Your task to perform on an android device: Open the TickTick app and create a task for French Class today at 5:15 PM.
Image 0: 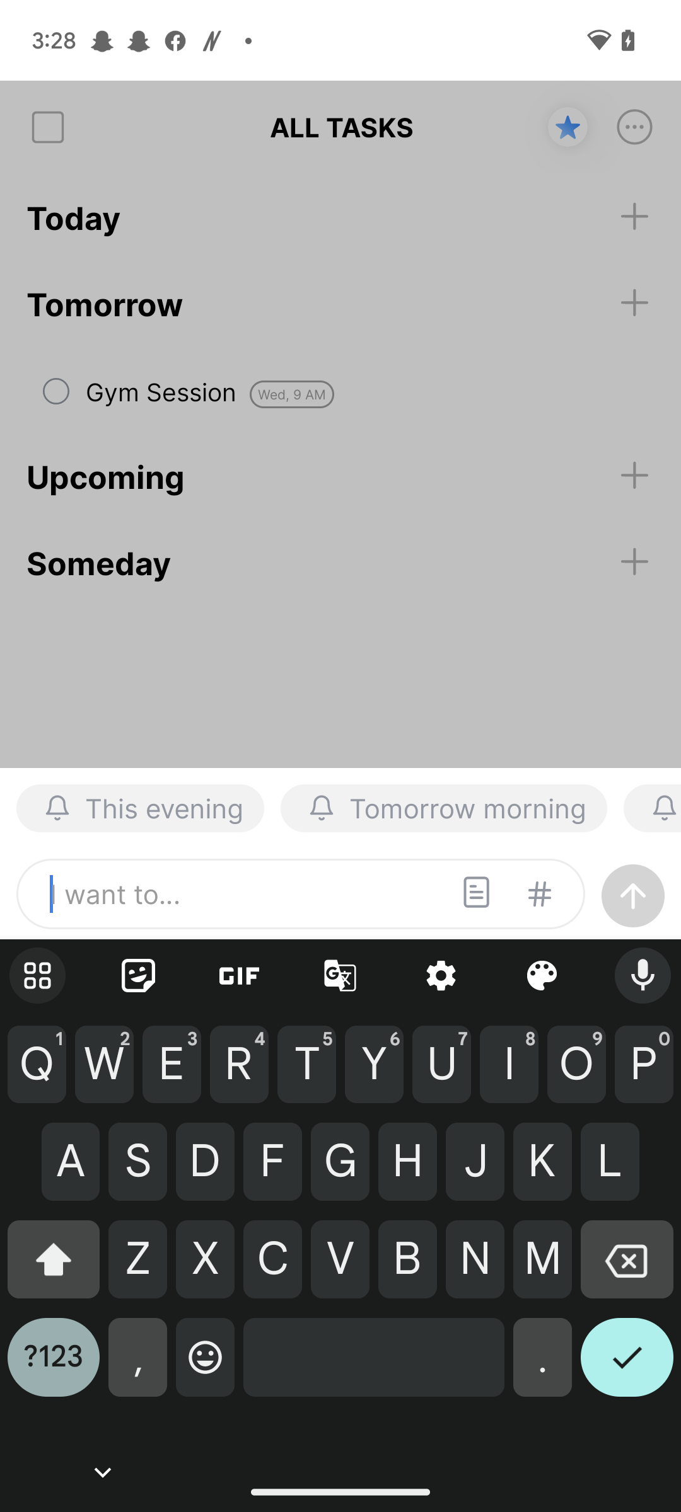
Open the TickTick app 
Step 0: open app "TickTick"
Image 1: 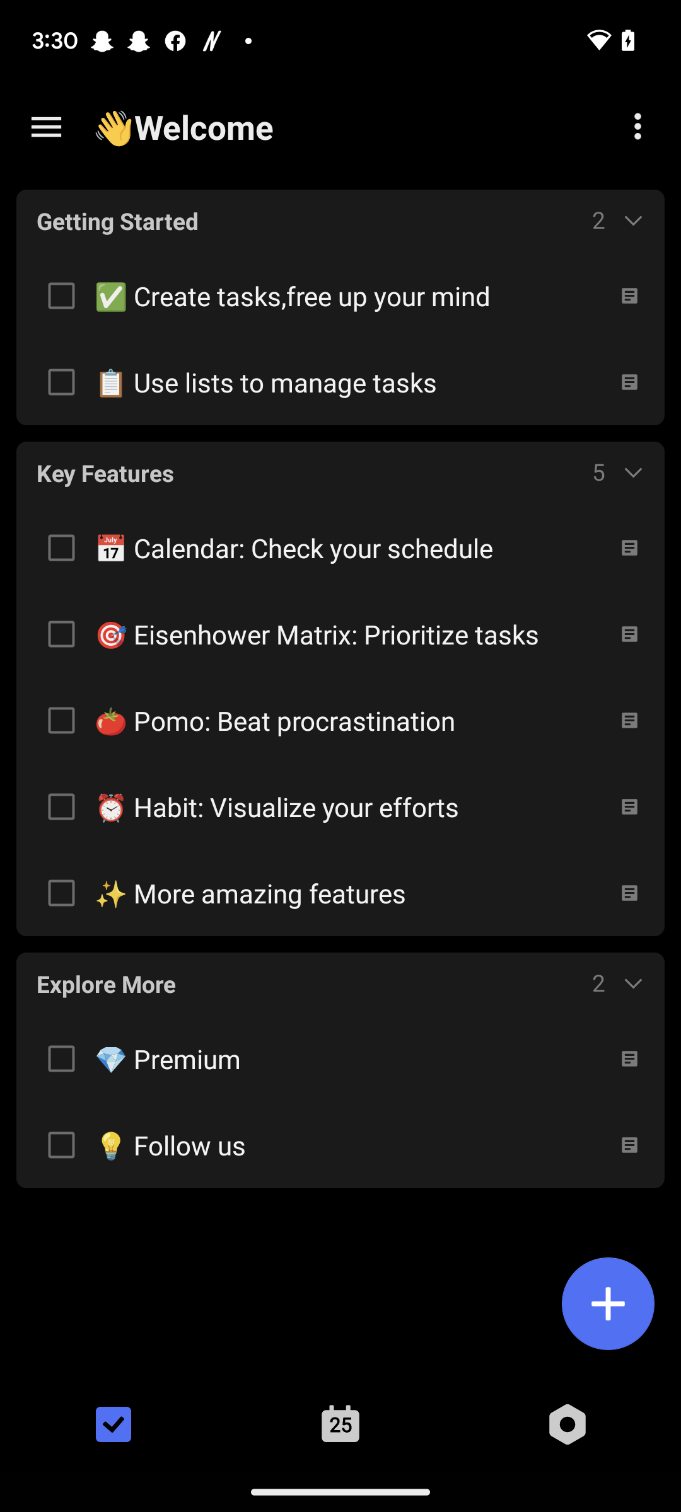
Click on the + icon at the bottom of the screen
Step 1: click (608, 1303)
Image 2: 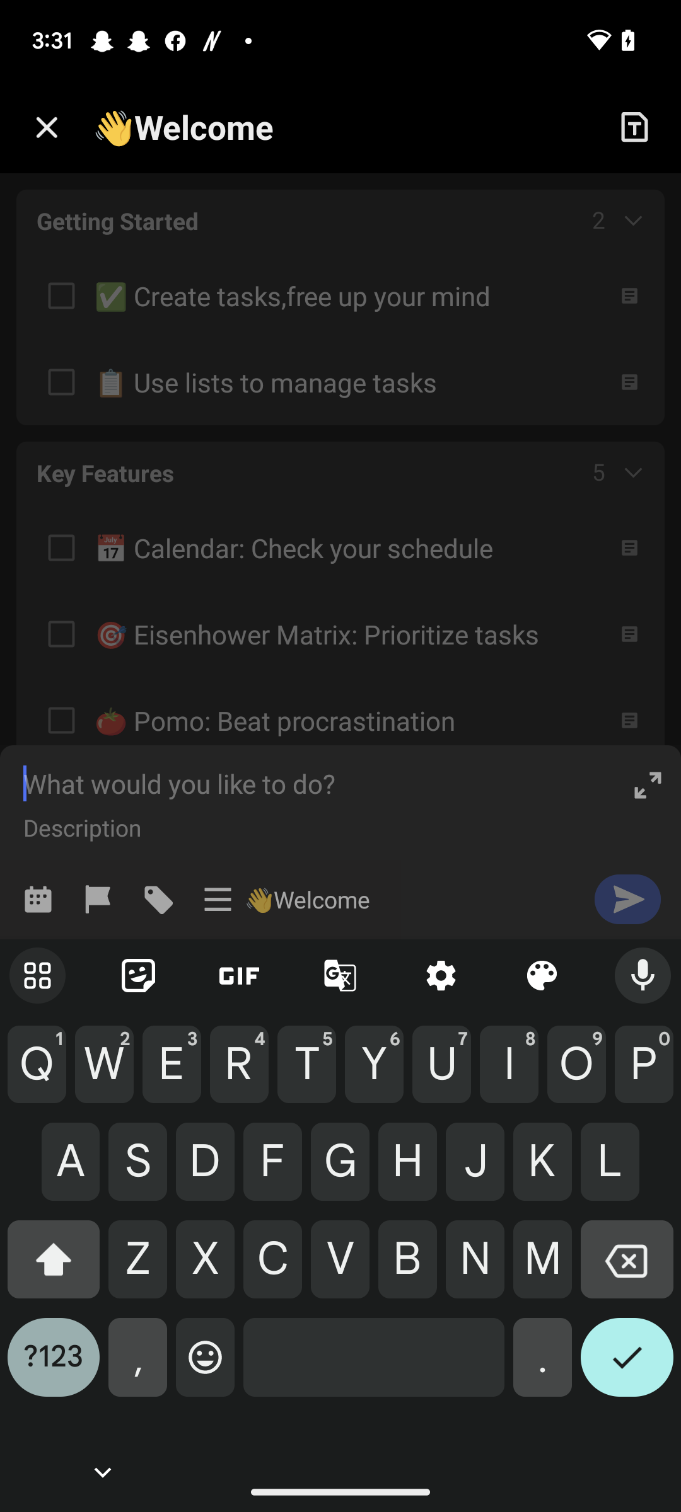
Enter the task name as French Class
Step 2: type "French Class"
Image 3: 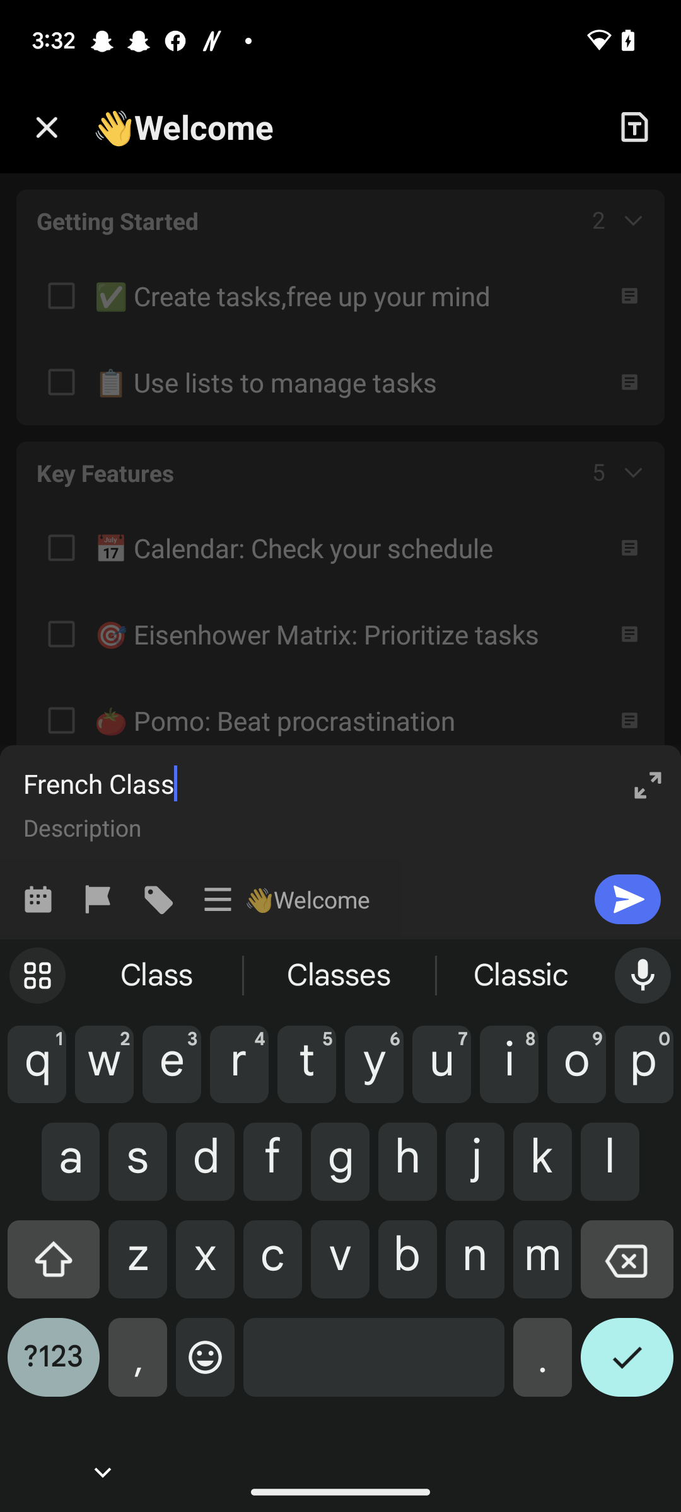
Click on the calendar icon 
Step 3: click (38, 898)
Image 4: 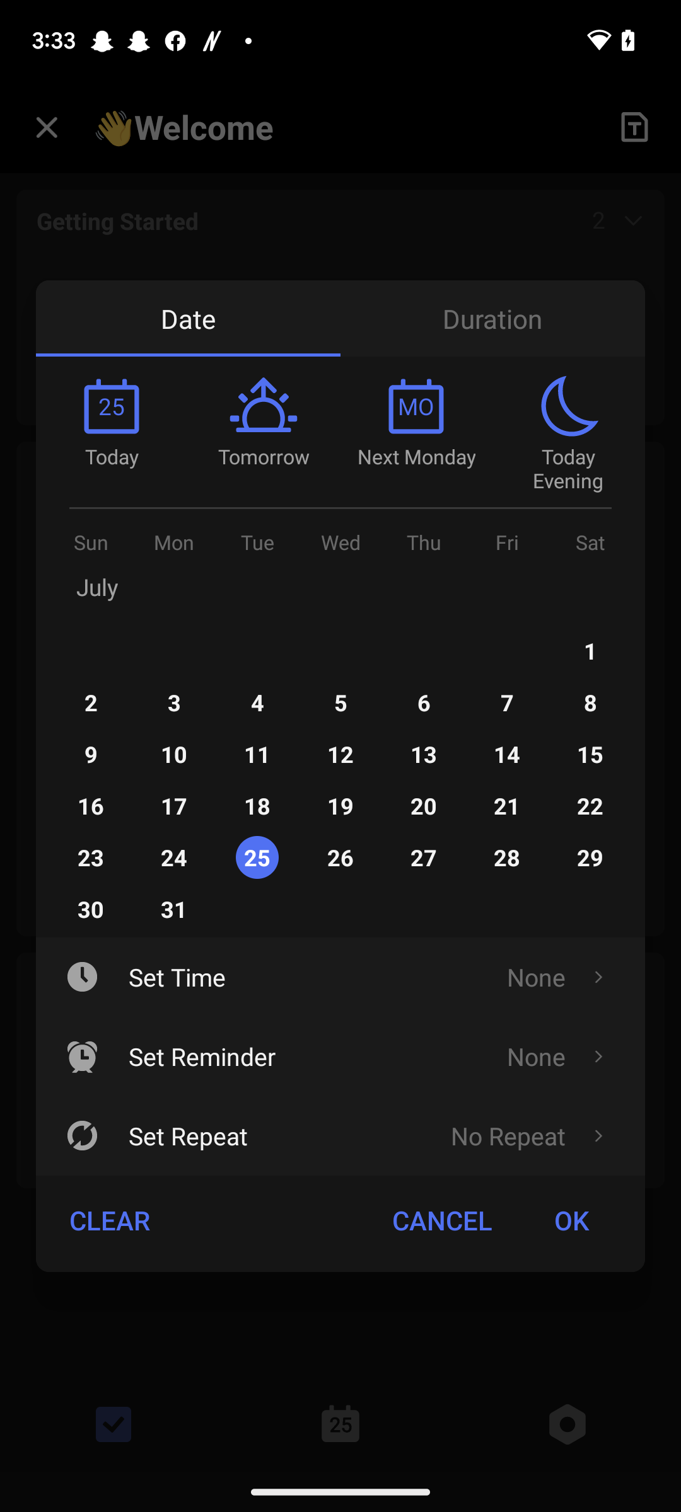
Click on the Set time option
Step 4: click (419, 976)
Image 5: 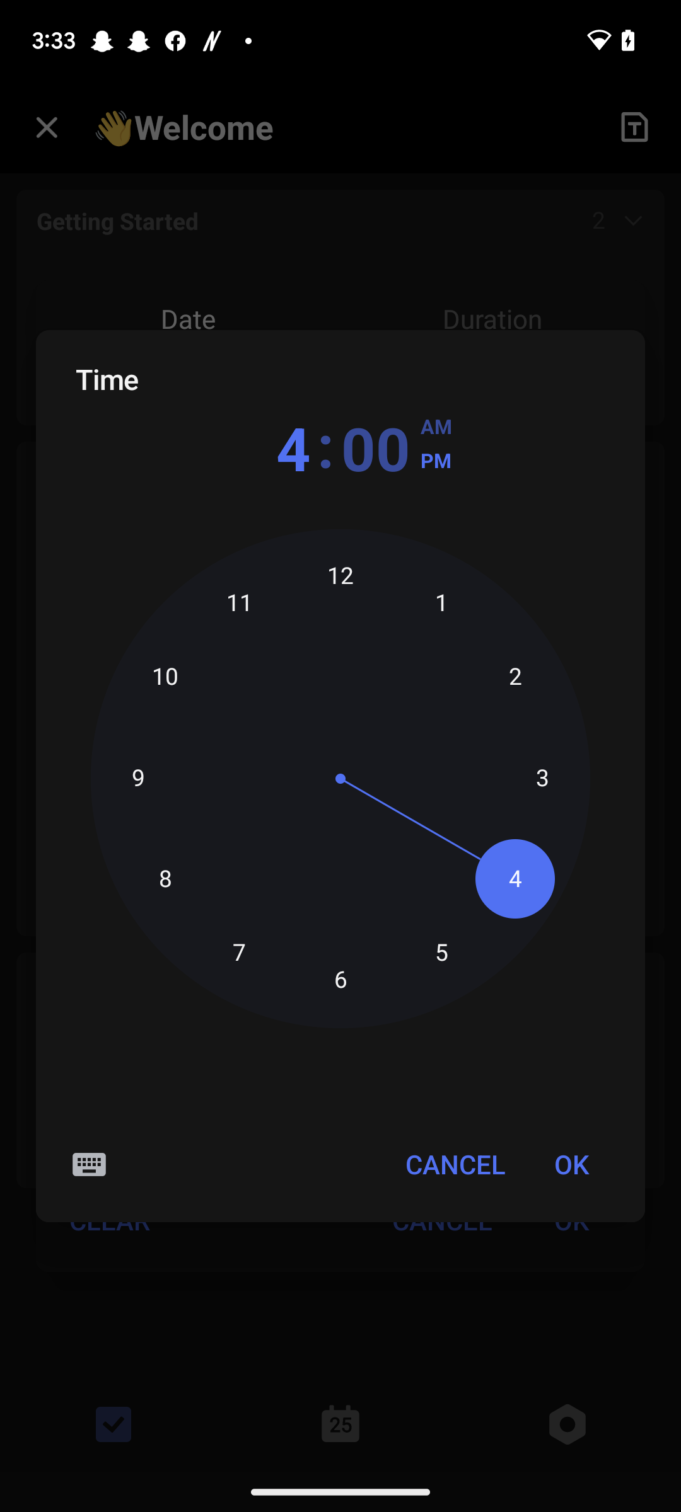
Set the hours as 5
Step 5: click (340, 802)
Image 6: 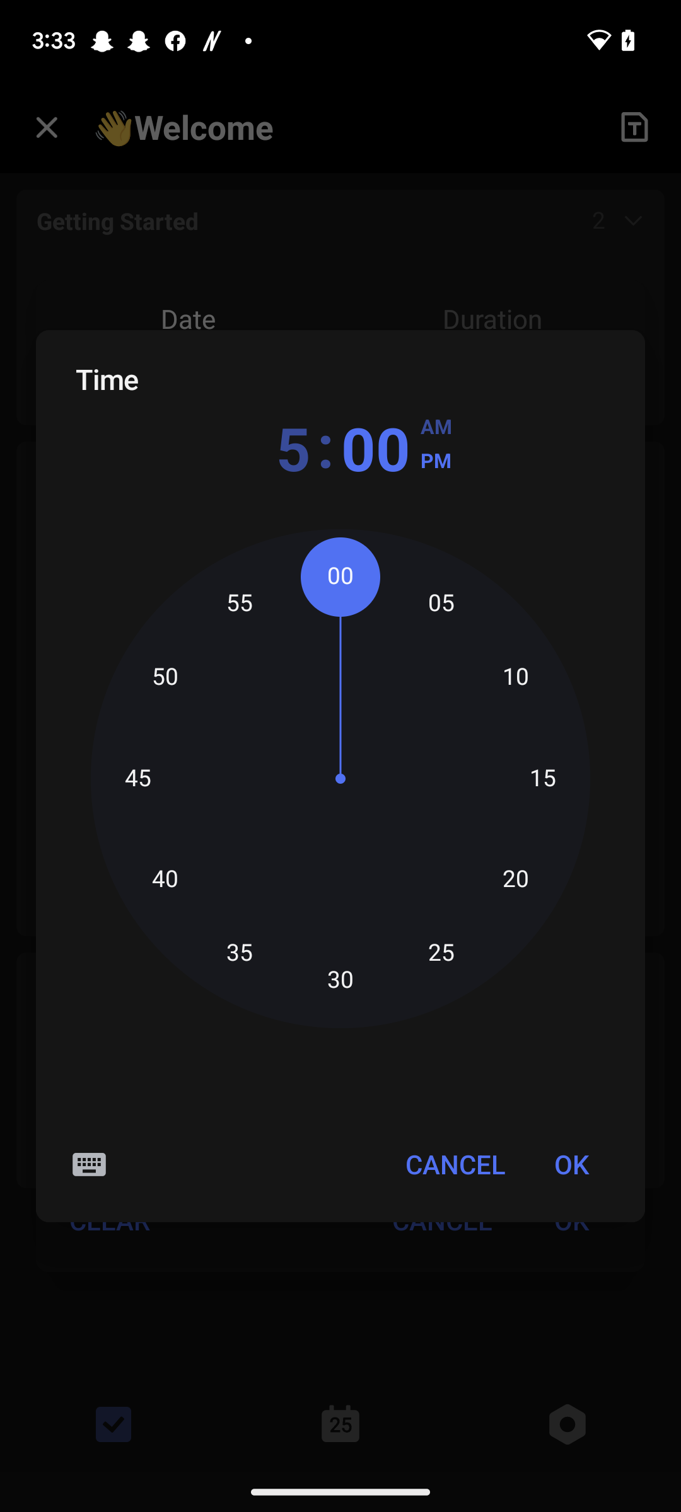
Set the minutes as 15
Step 6: click (340, 802)
Image 7: 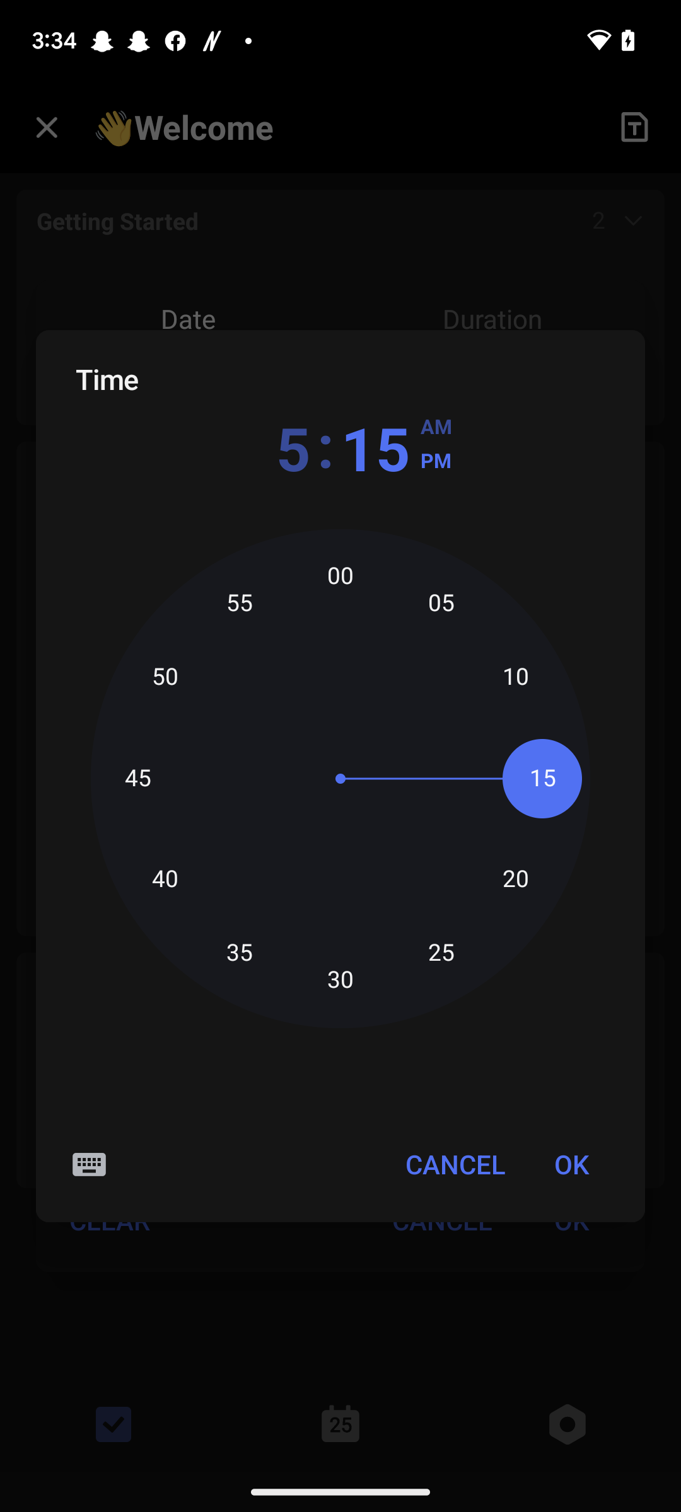
Click on the OK button
Step 7: click (571, 1164)
Image 8: 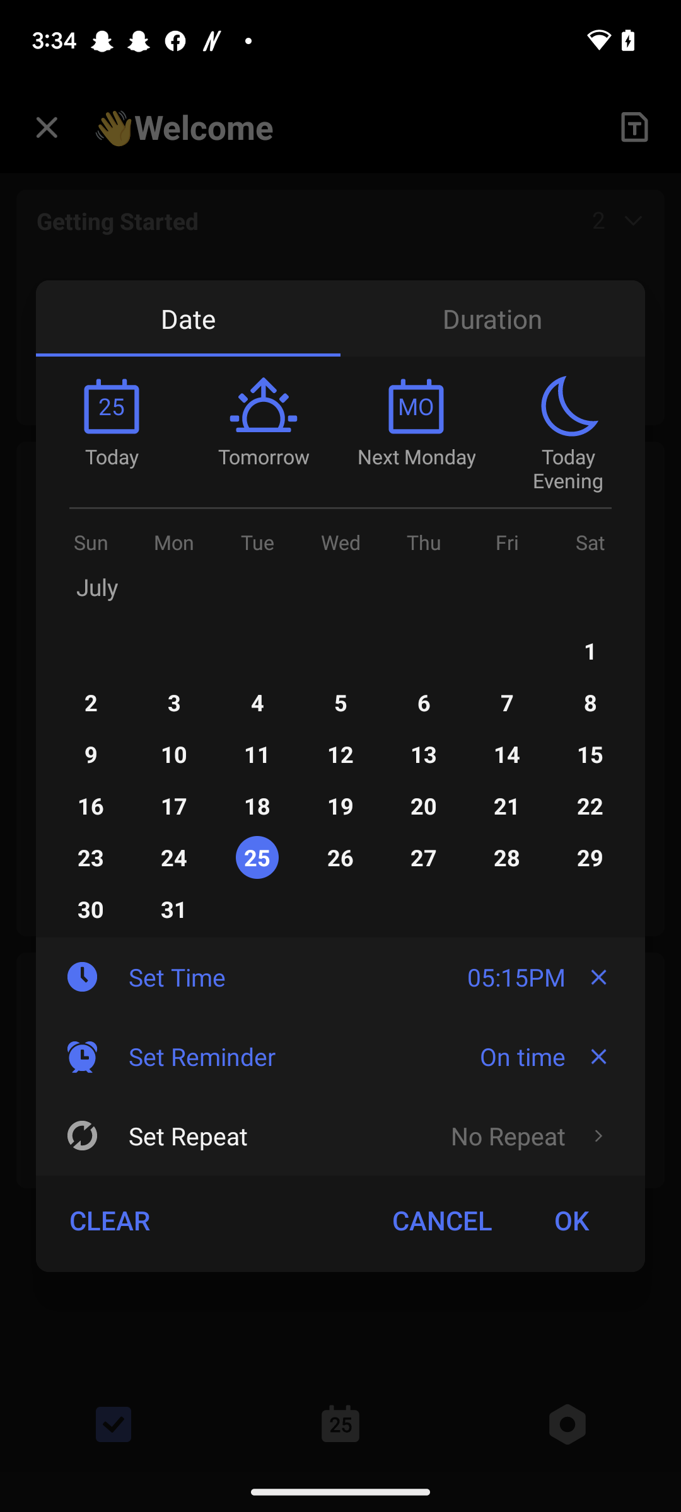
click on the OK button
Step 8: click (571, 1220)
Image 9: 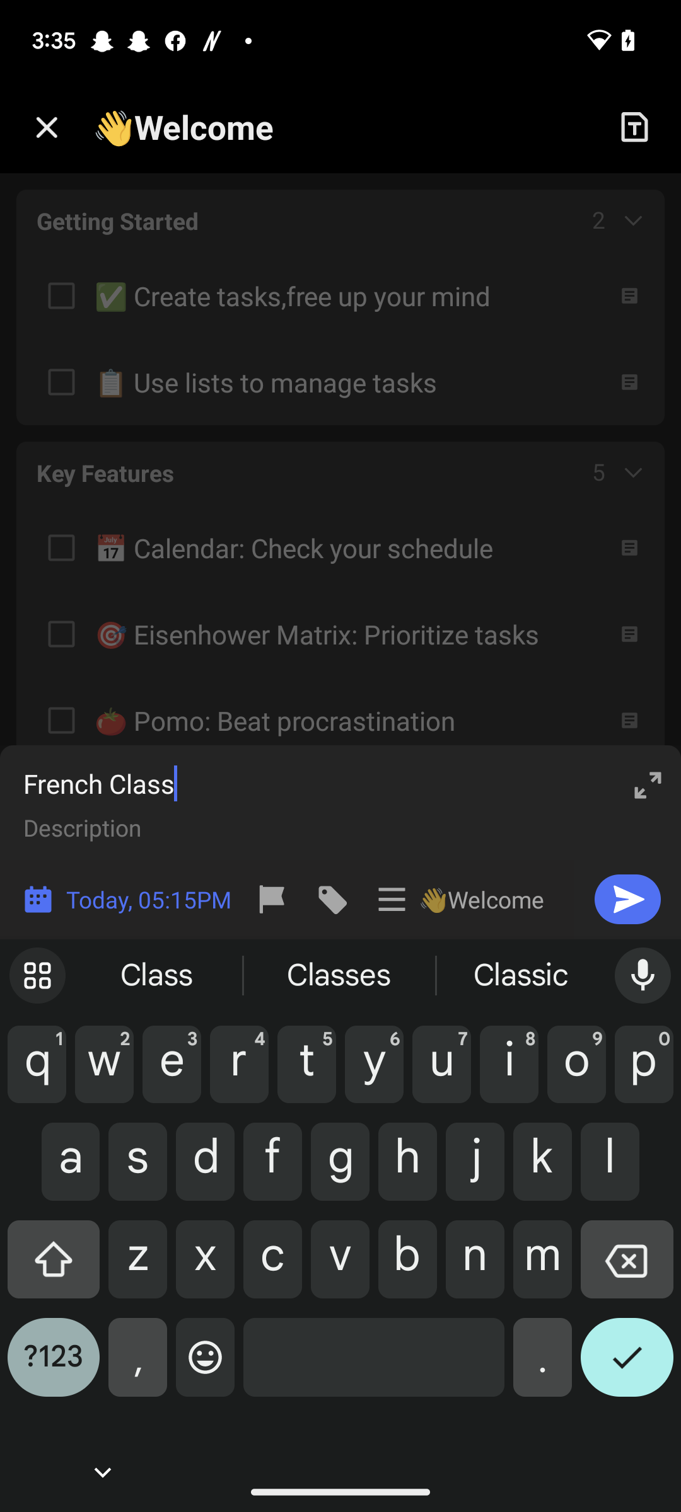
Click on the Enter icon
Step 9: click (627, 898)
Image 10: 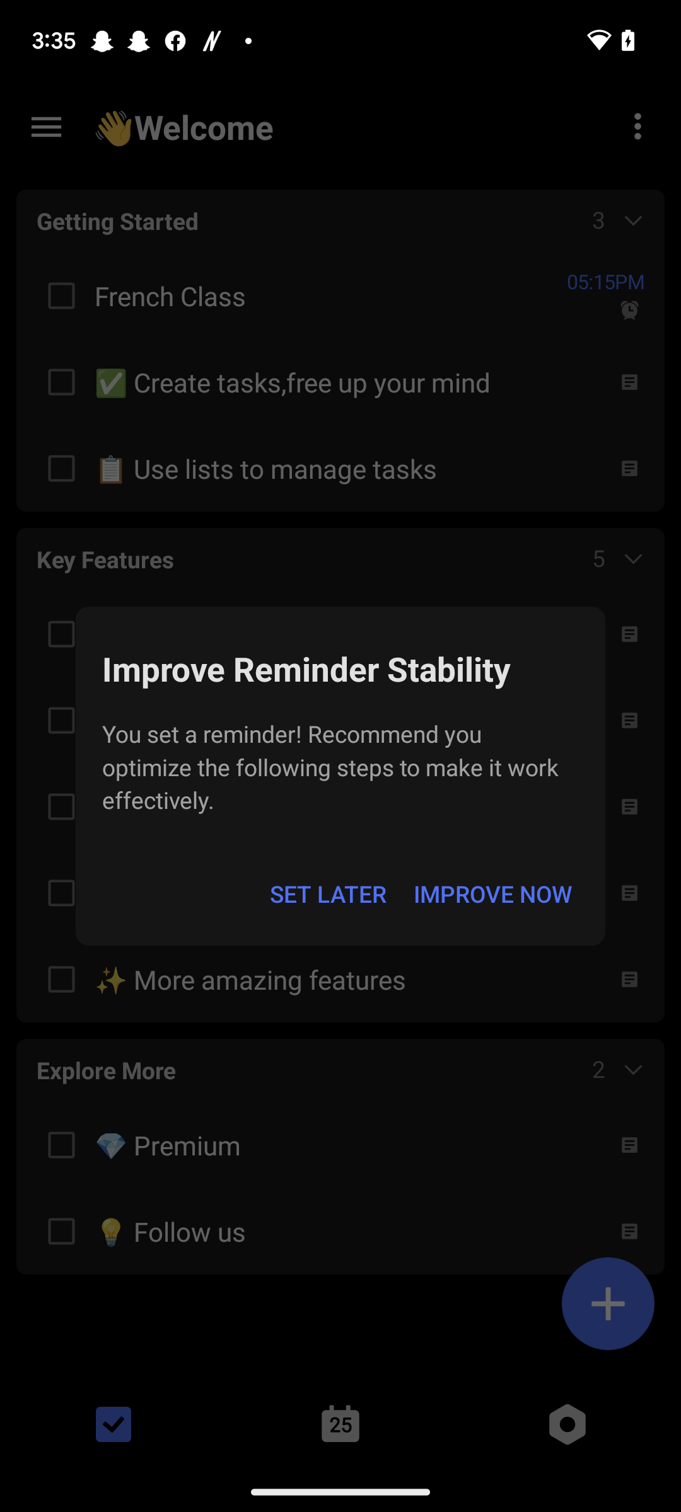
Click on the set later button
Step 10: click (327, 894)